Your task to perform on an android device: Set an alarm for 5:45 AM in the Alarm clock app
Image 0: 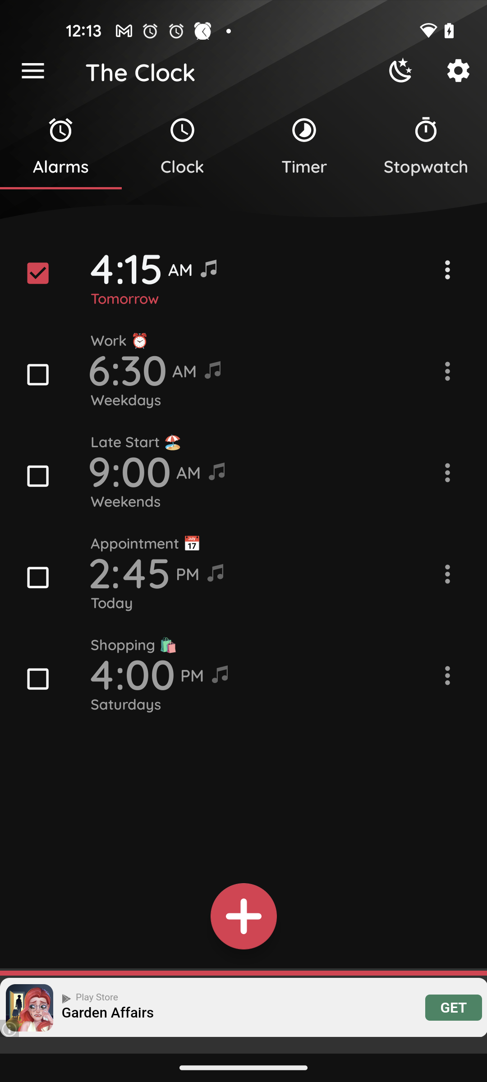
Open the Alarm Clock app
Step 0: open app "Alarm Clock Xtreme"
Image 1: 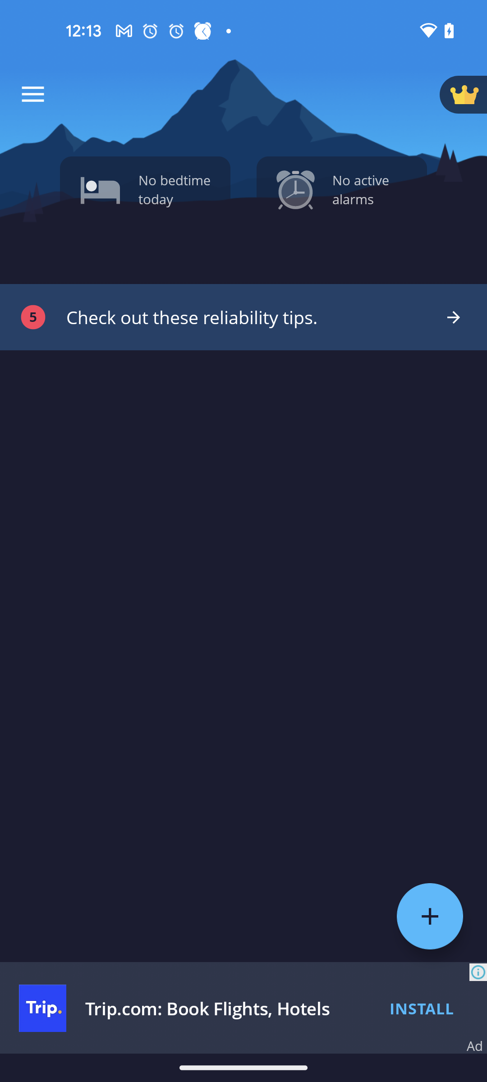
Click on the plus icon at the bottom right corner of the screen
Step 1: click (430, 916)
Image 2: 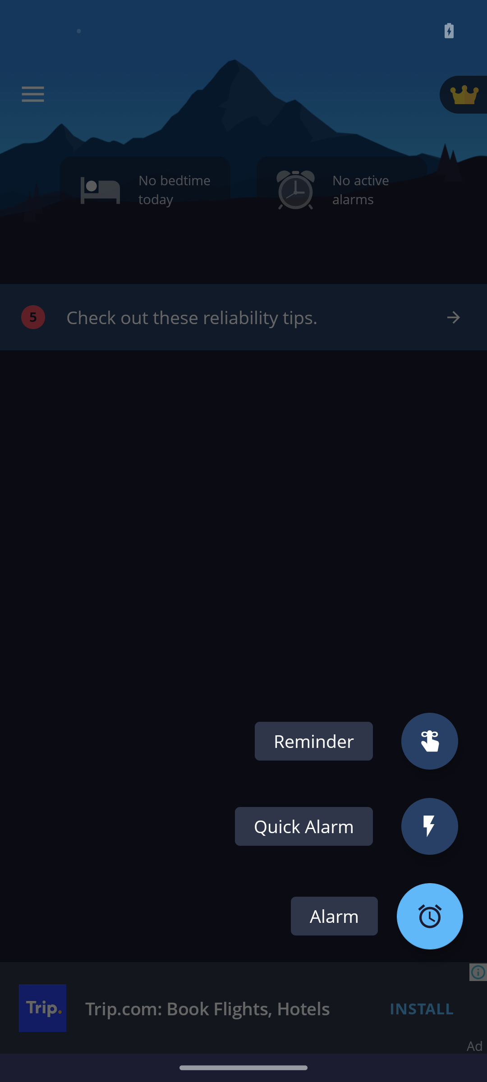
Select the Alarm option
Step 2: click (334, 916)
Image 3: 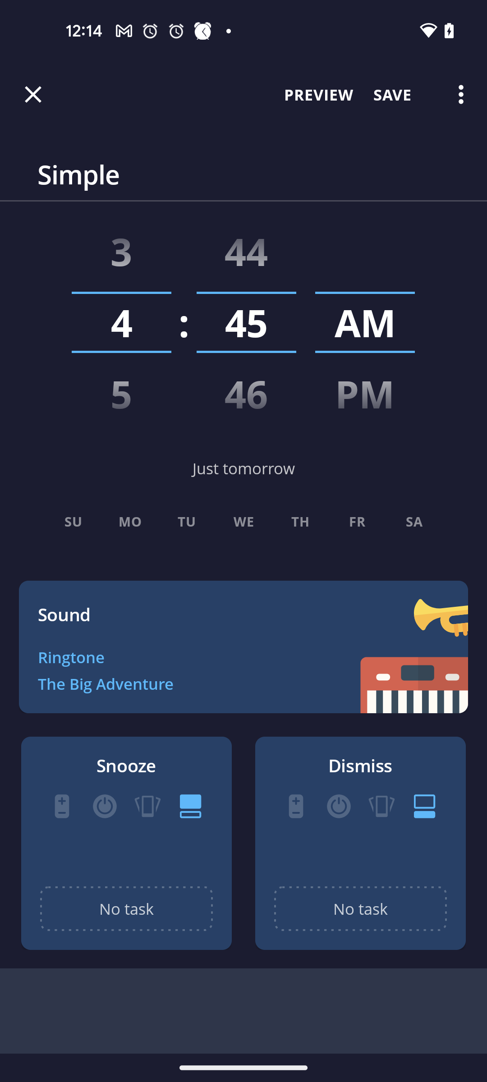
Click on the Hour dial
Step 3: click (117, 335)
Image 4: 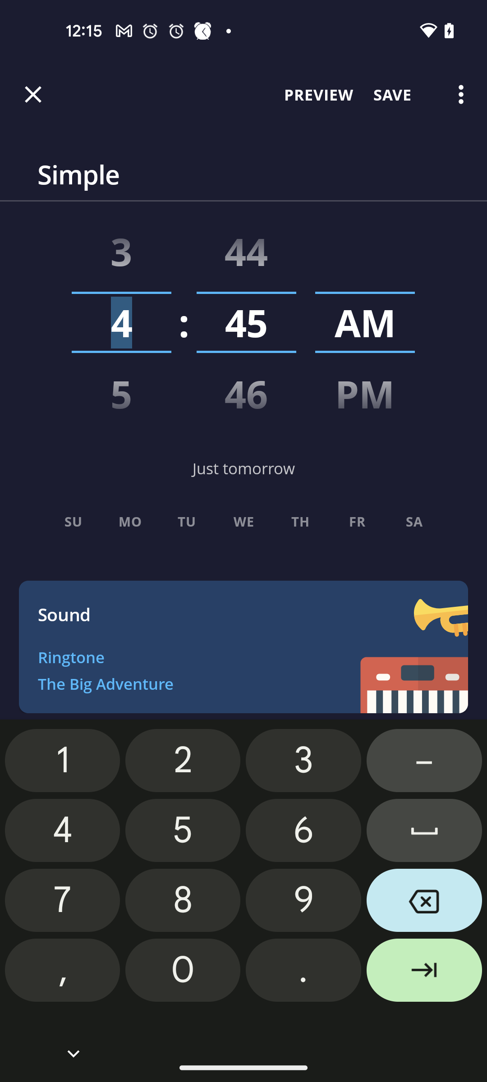
Set the hours to 5
Step 4: click (179, 823)
Image 5: 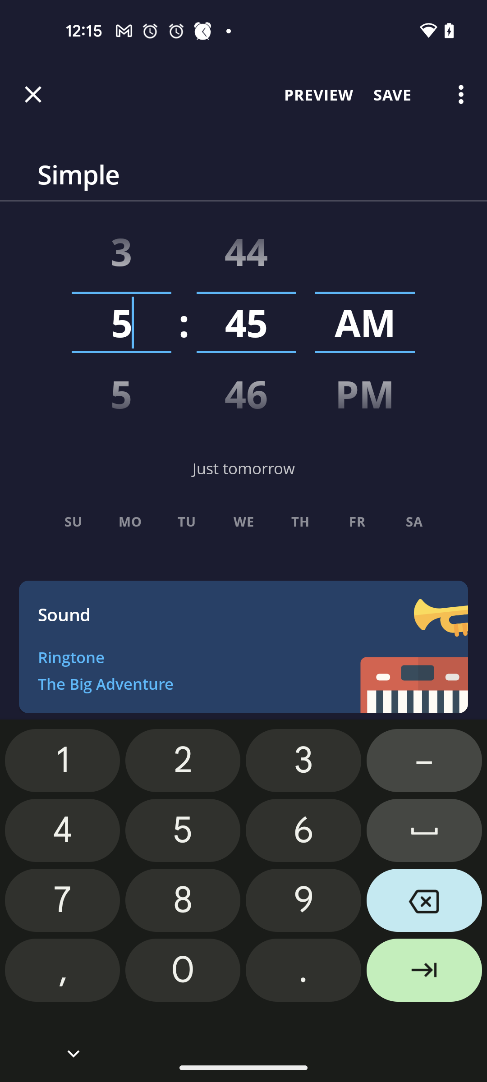
Click on the save button at the top right of the screen
Step 5: click (391, 94)